Your task to perform on an android device: Once I had listened to the sound of nature, which is very relaxing, I wanted to listen to the calm lake sound in the mindfulness app.
Image 0: 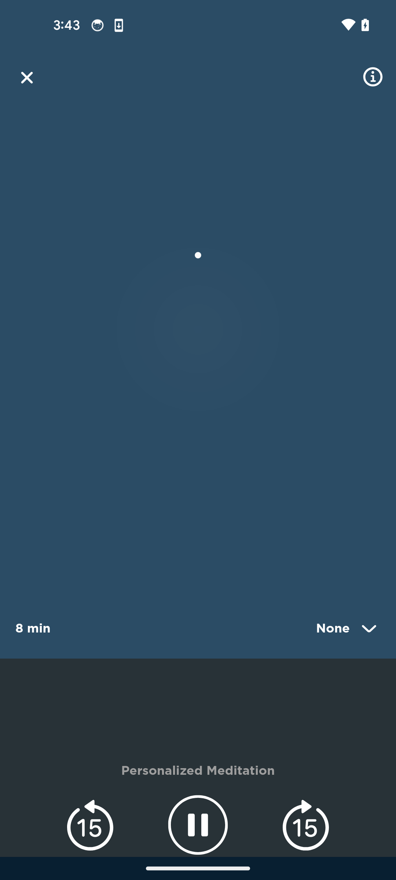
Get back to the homepage of the app
Step 0: press back button
Image 1: 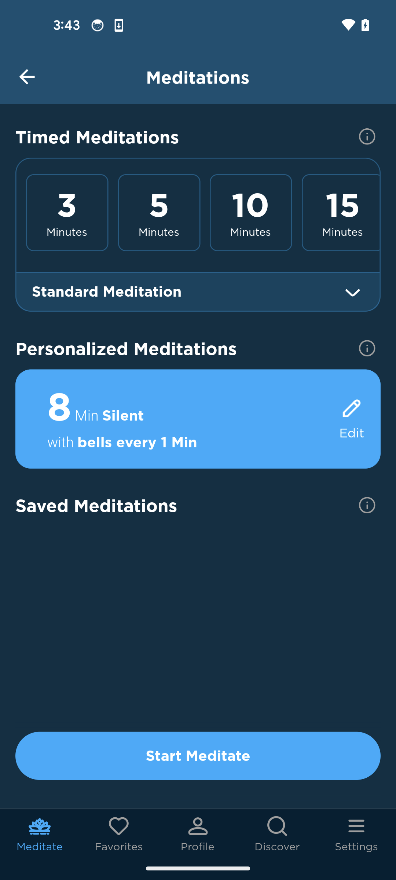
Get back to the homepage of the app
Step 1: press back button
Image 2: 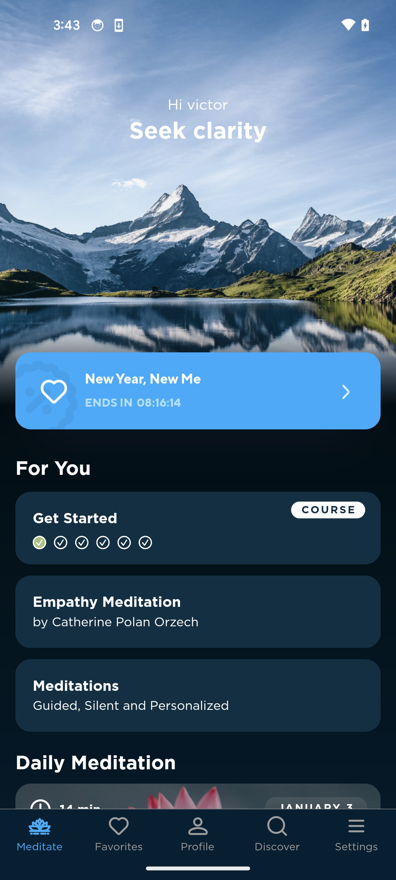
Go to the discover tab
Step 2: click (277, 833)
Image 3: 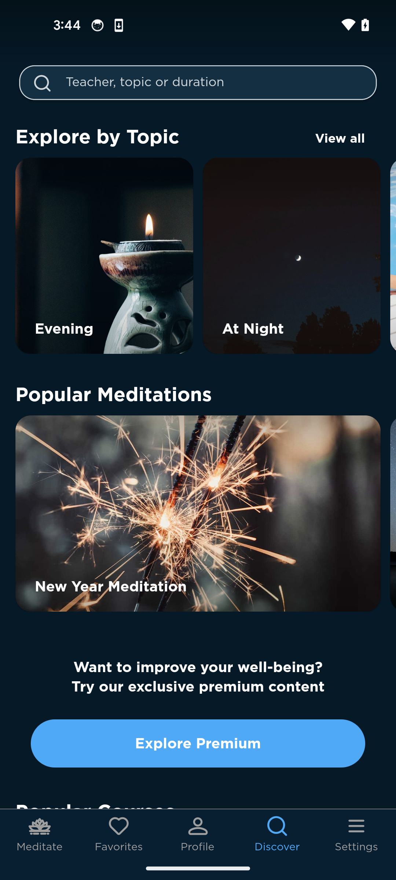
Go to the search bar at the top of the screen
Step 3: click (198, 82)
Image 4: 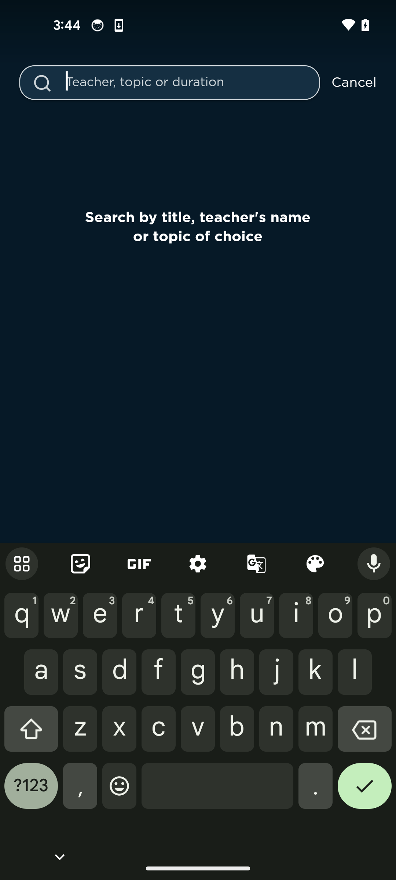
Type Calm lake in the search bar
Step 4: type "Calm lake"
Image 5: 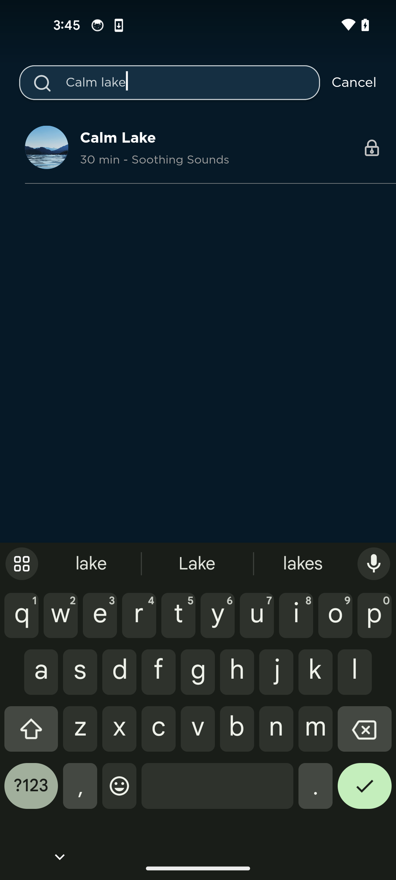
Click on the first searched result
Step 5: click (198, 147)
Image 6: 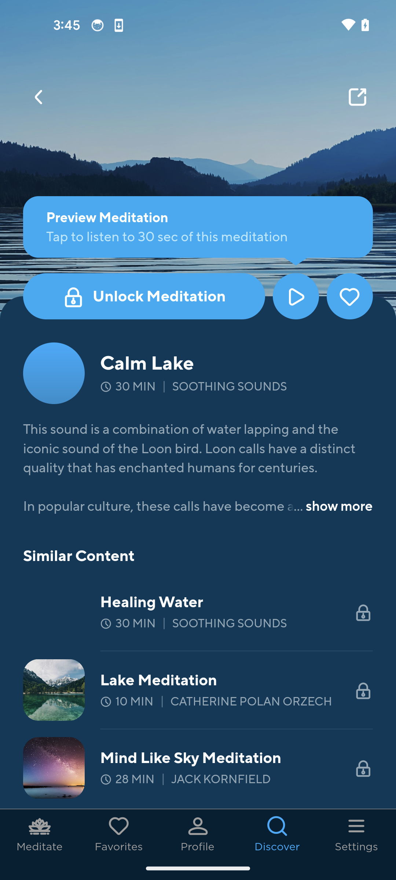
Click on the Play button 
Step 6: click (198, 404)